Your task to perform on an android device: In the Mindfulness app, In order to improve my meditation, I would like to listen to the sounds of nature.
Image 0: 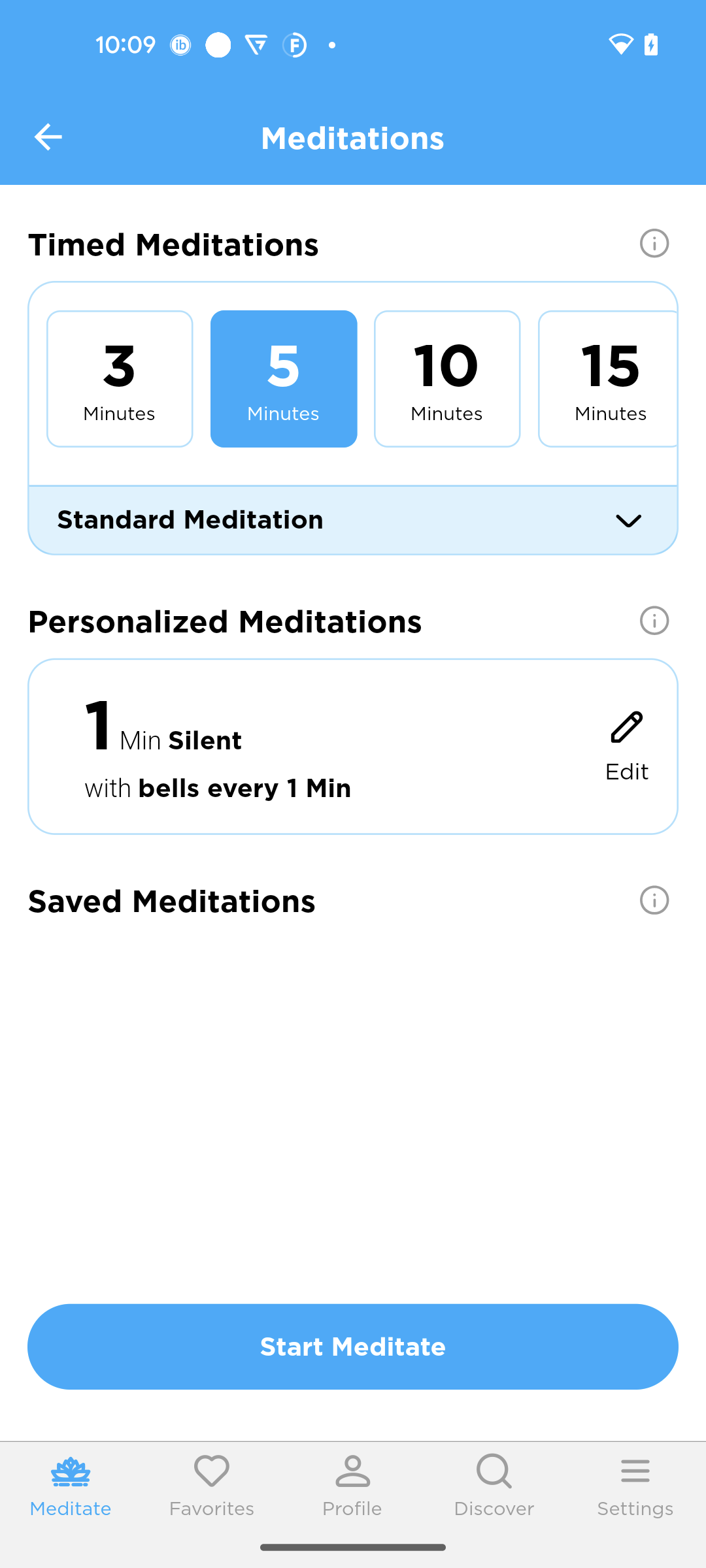
Go back to the previous page
Step 0: press back button
Image 1: 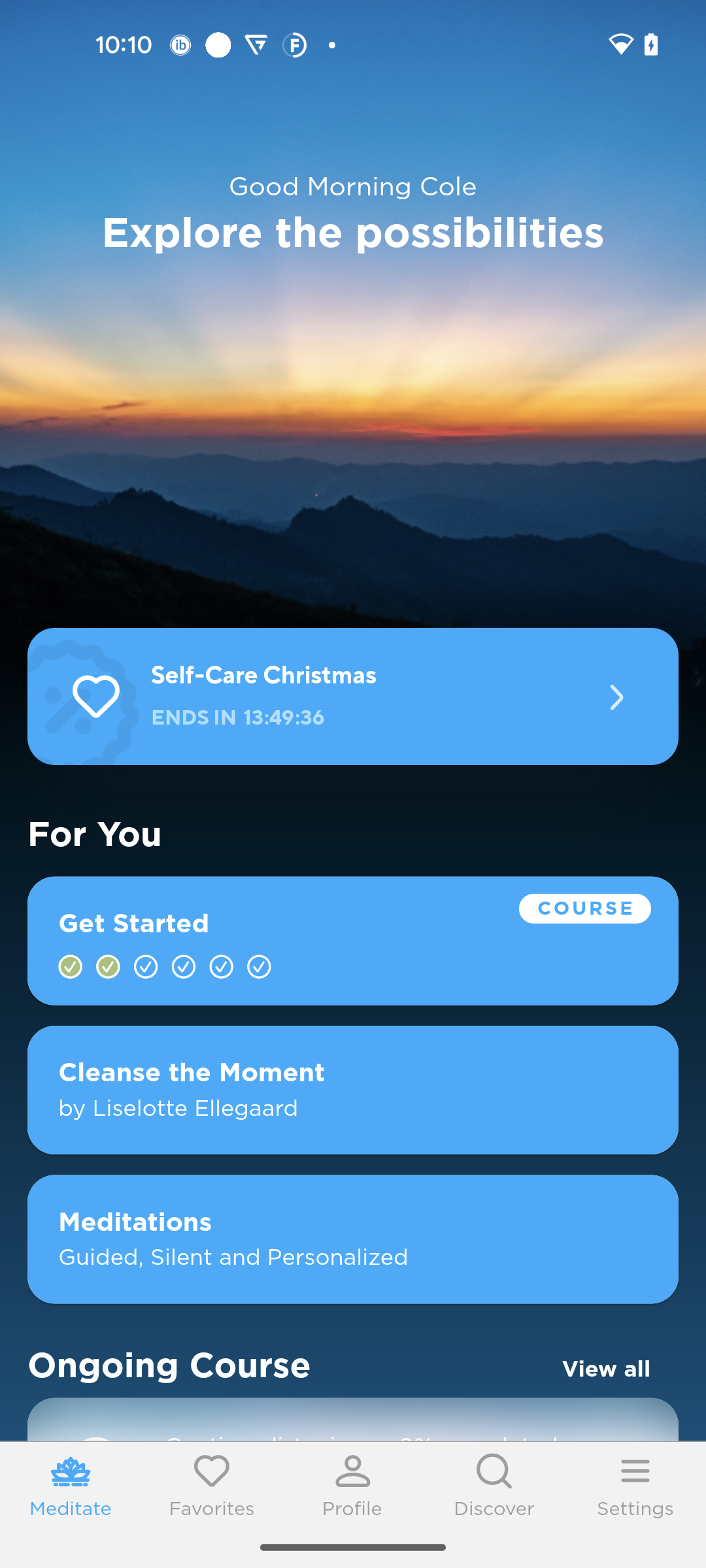
Go to the Discover tab
Step 1: click (494, 1484)
Image 2: 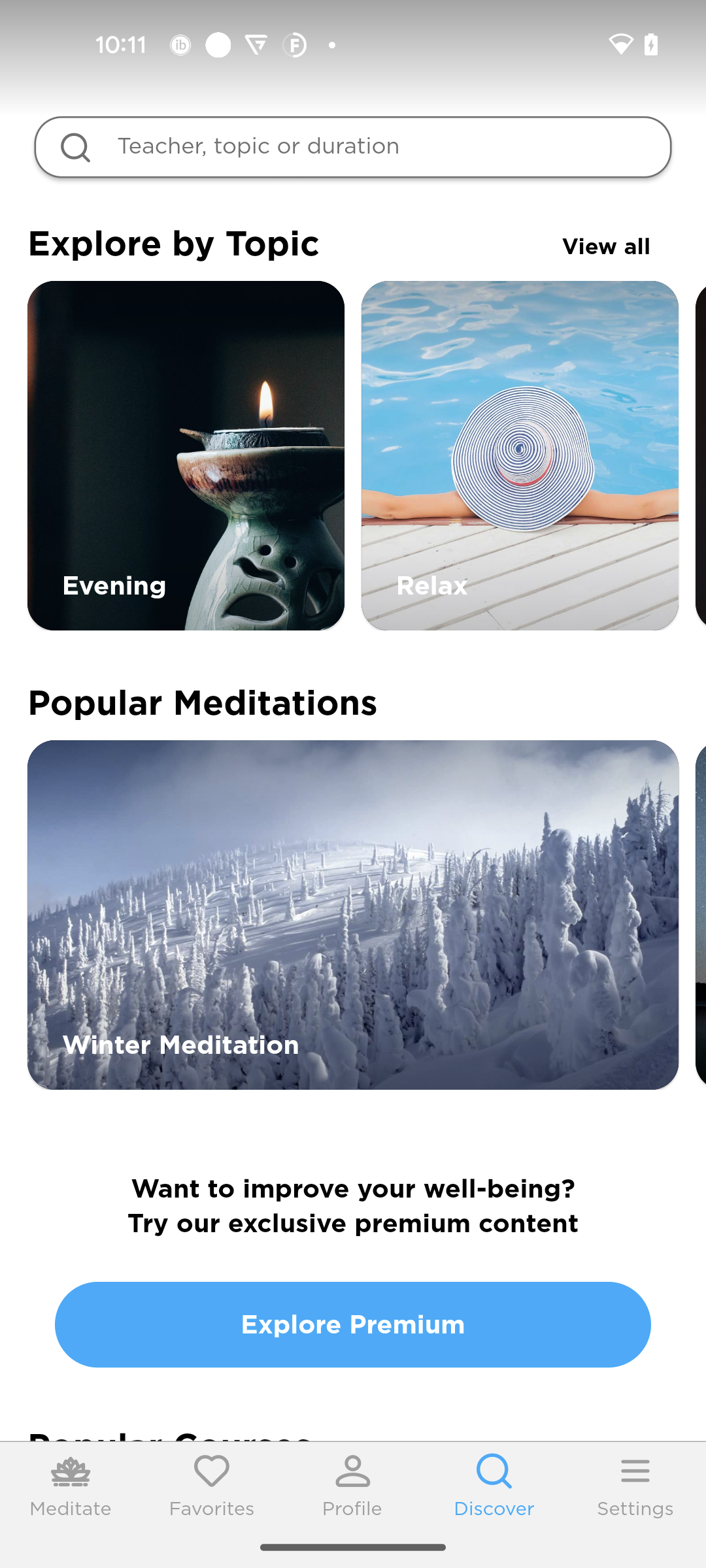
Click on the Search bar
Step 2: click (353, 147)
Image 3: 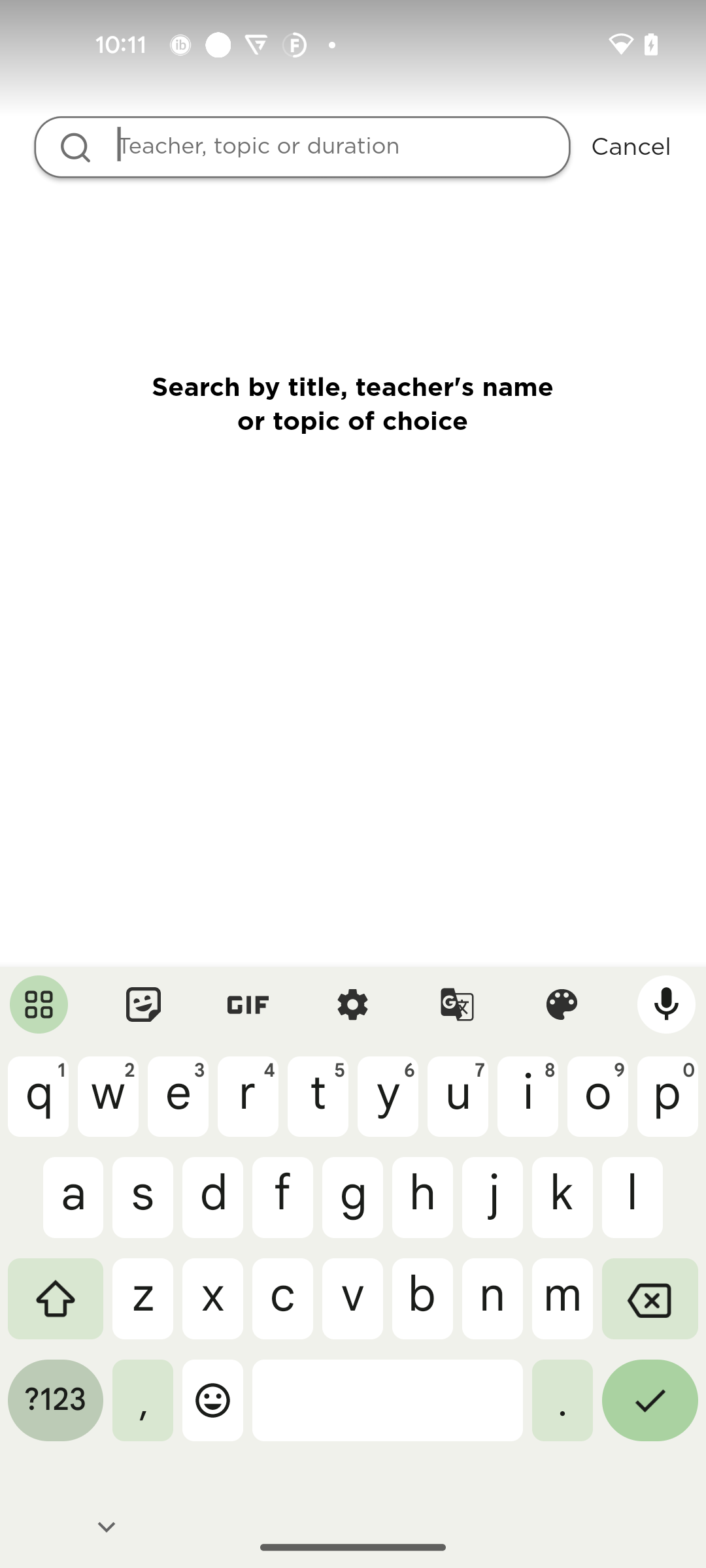
Search for Nature
Step 3: type "Nature"
Image 4: 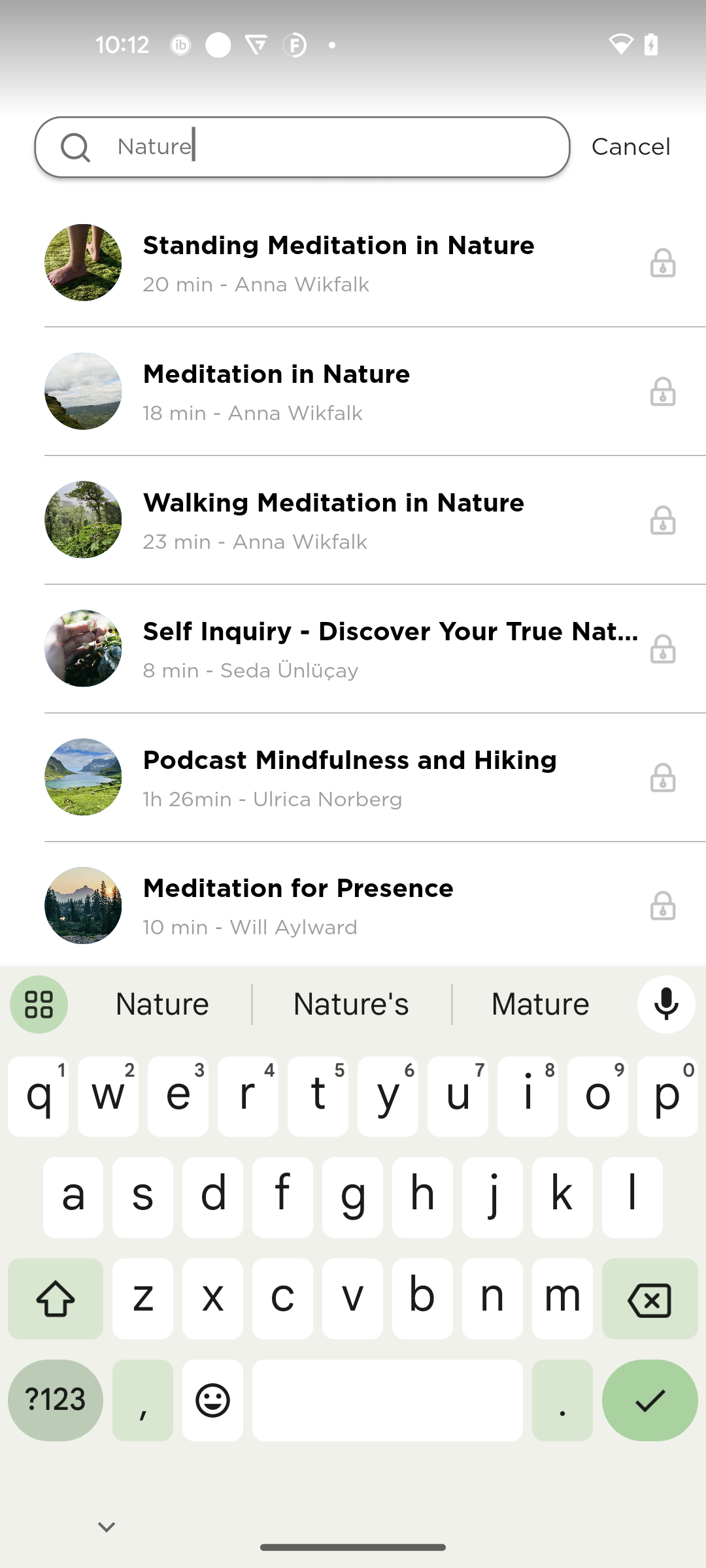
Click on the Meditation in Nature option
Step 4: click (353, 391)
Image 5: 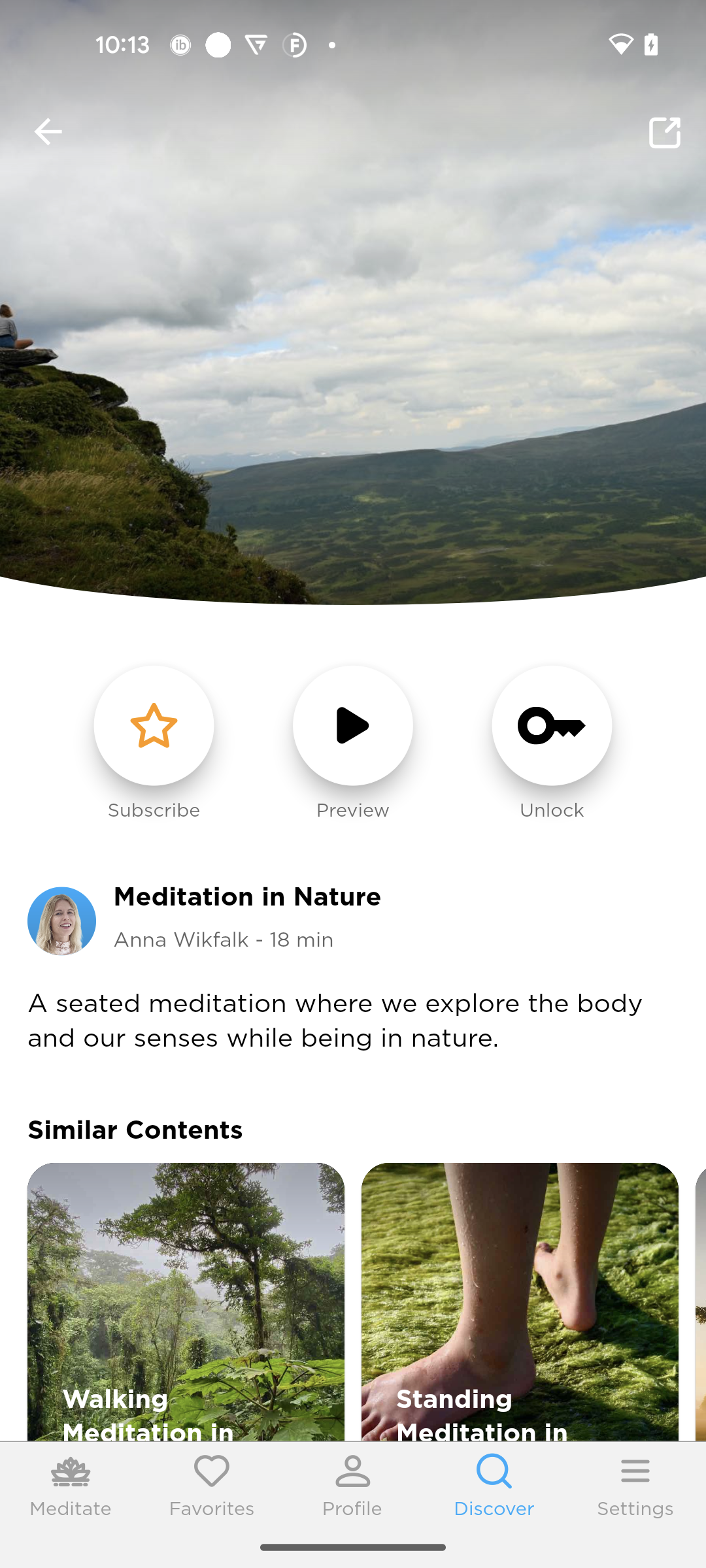
Click on the Preview button
Step 5: click (353, 721)